Your task to perform on an android device: Since it seems like a good schedule, I want to examine the specifics and stops of the first train between 11 a.m. and 5 p.m. using the Trainline app.
Image 0: 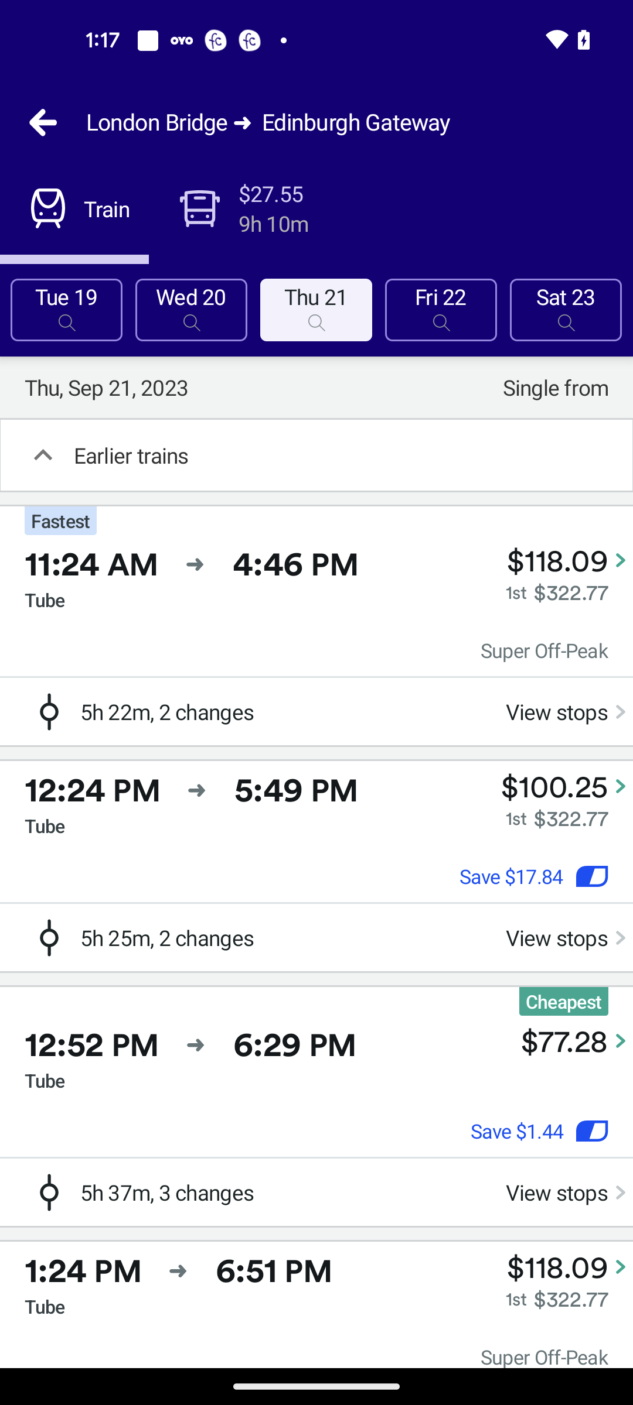
Open the First train option from the search results
Step 0: click (557, 560)
Image 1: 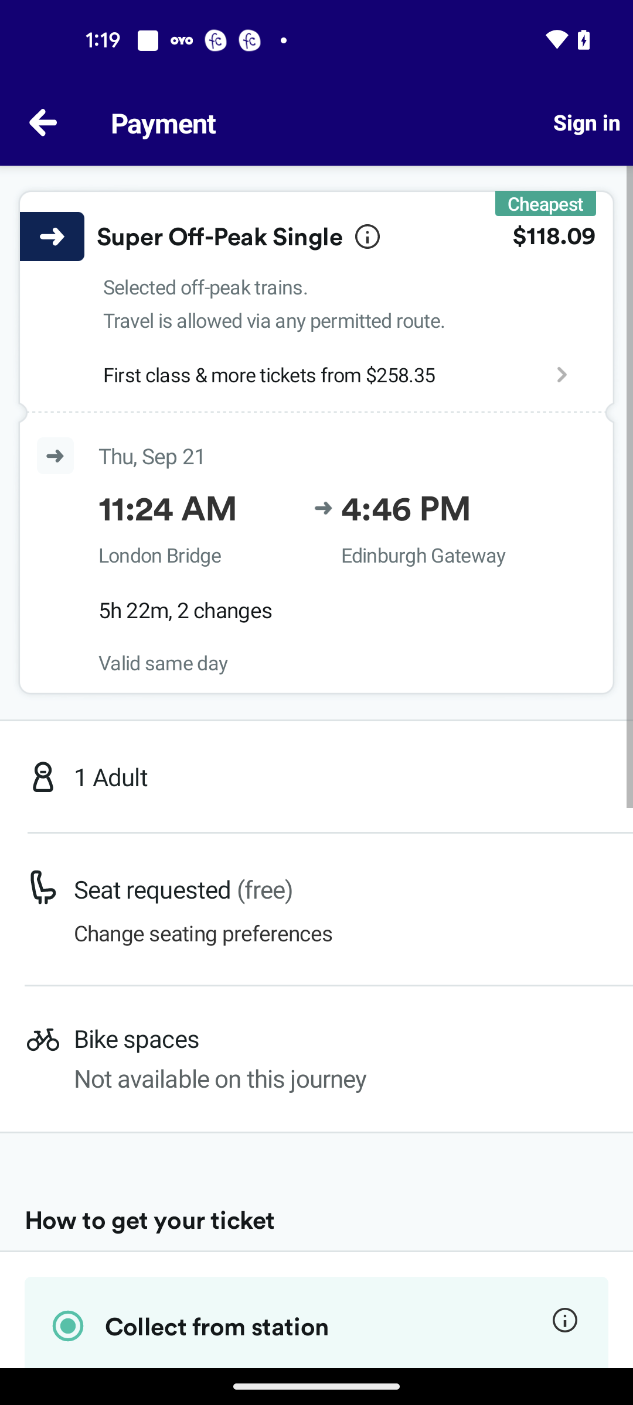
Click on the 11:24 AM to 4:46 PM Time
Step 1: click (406, 508)
Image 2: 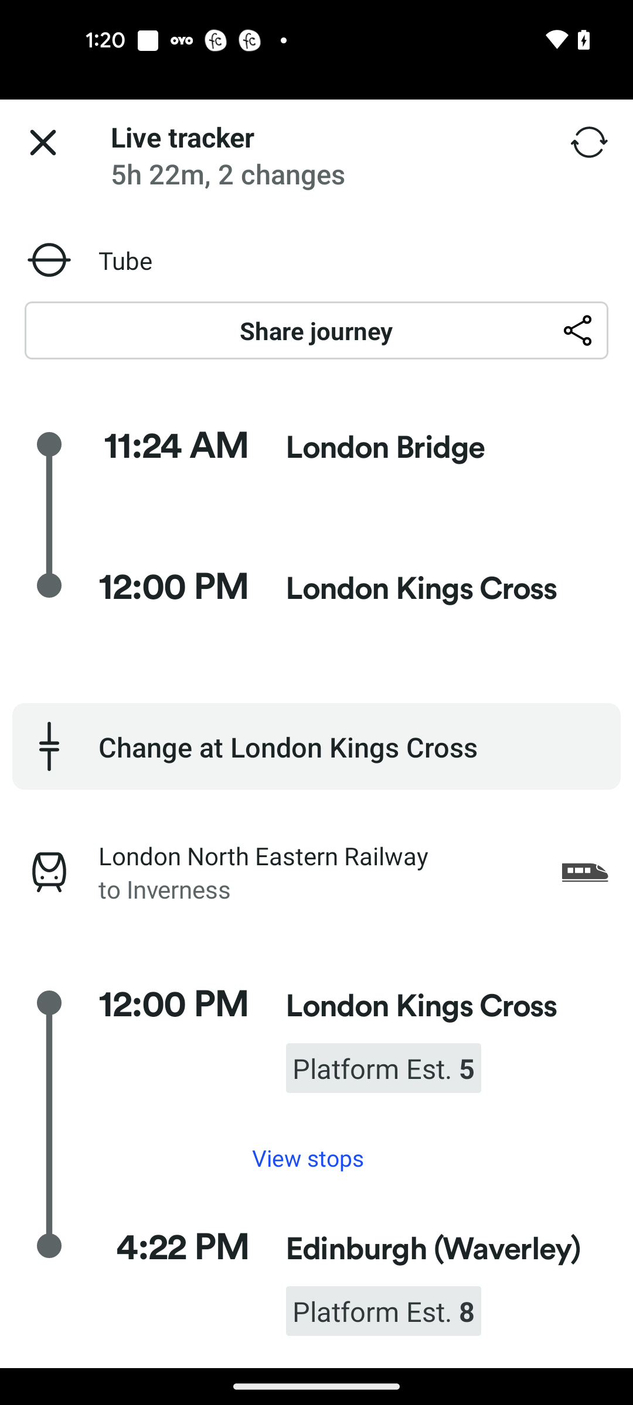
Swipe up to view all stops
Step 2: scroll down
Image 4: 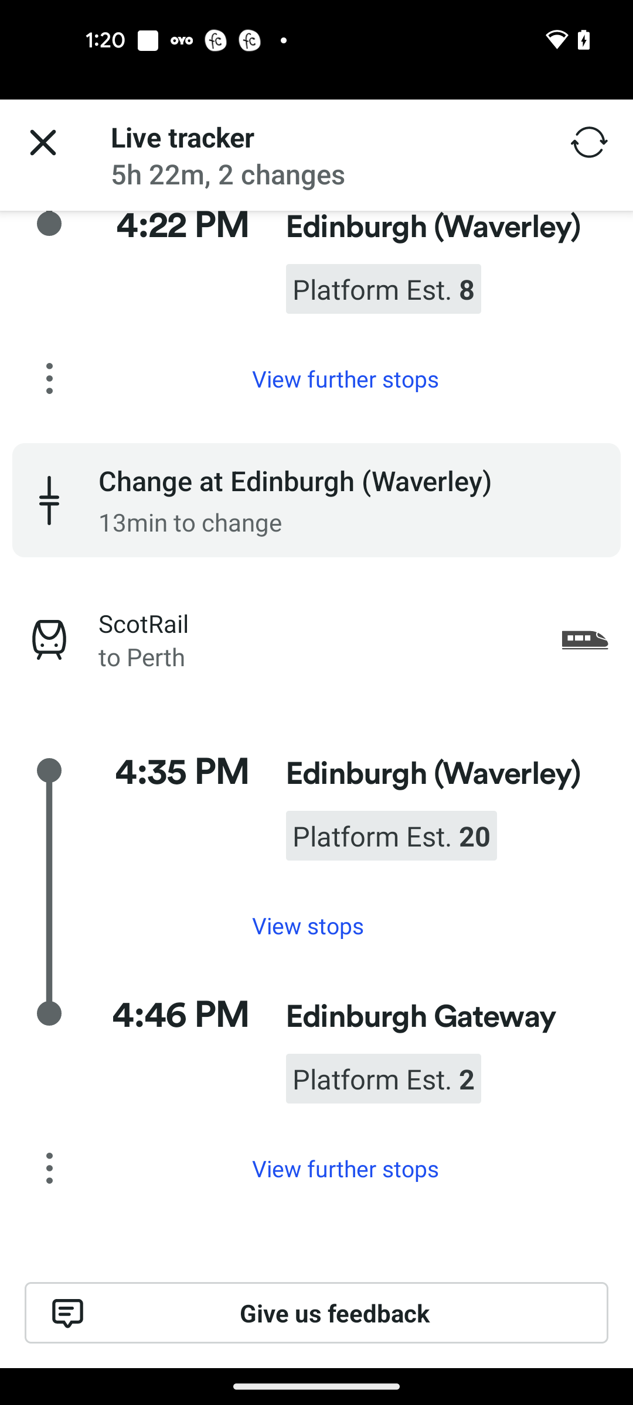
Swipe up to view all stops
Step 4: scroll down
Image 5: 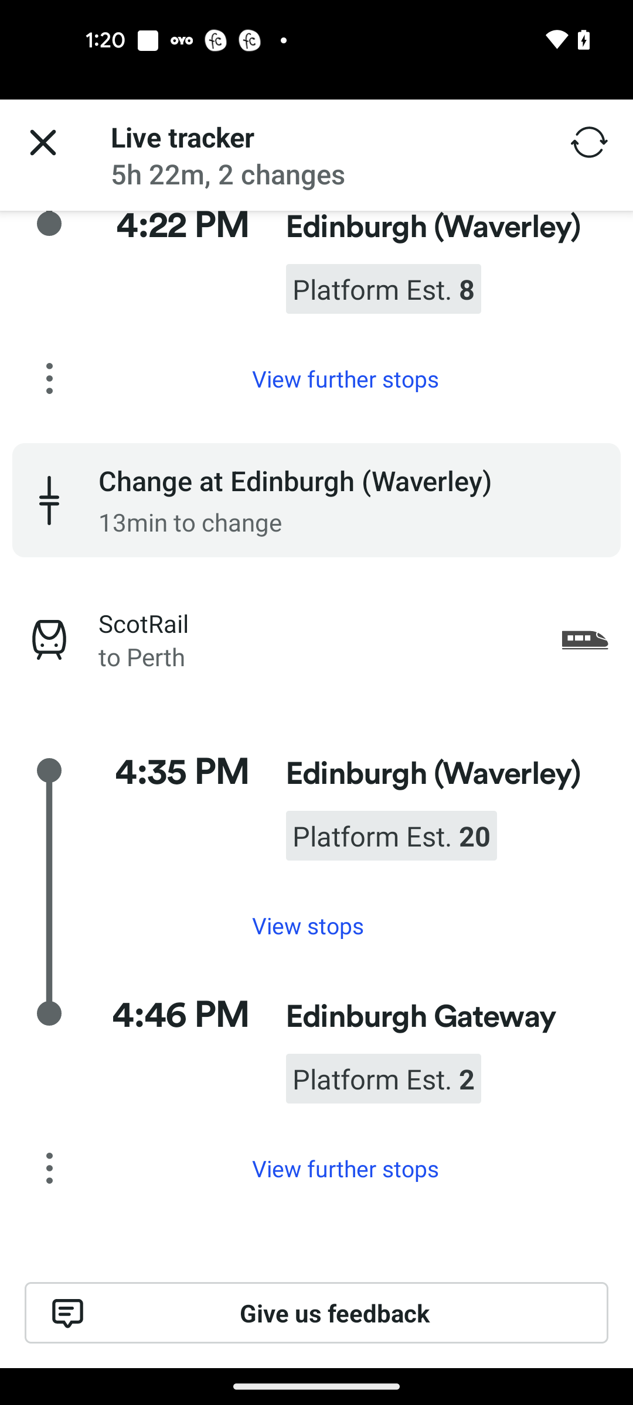
Swipe up to view all stops
Step 5: scroll down